Your task to perform on an android device: Go to the direction of the attraction on Google Maps.
Image 0: 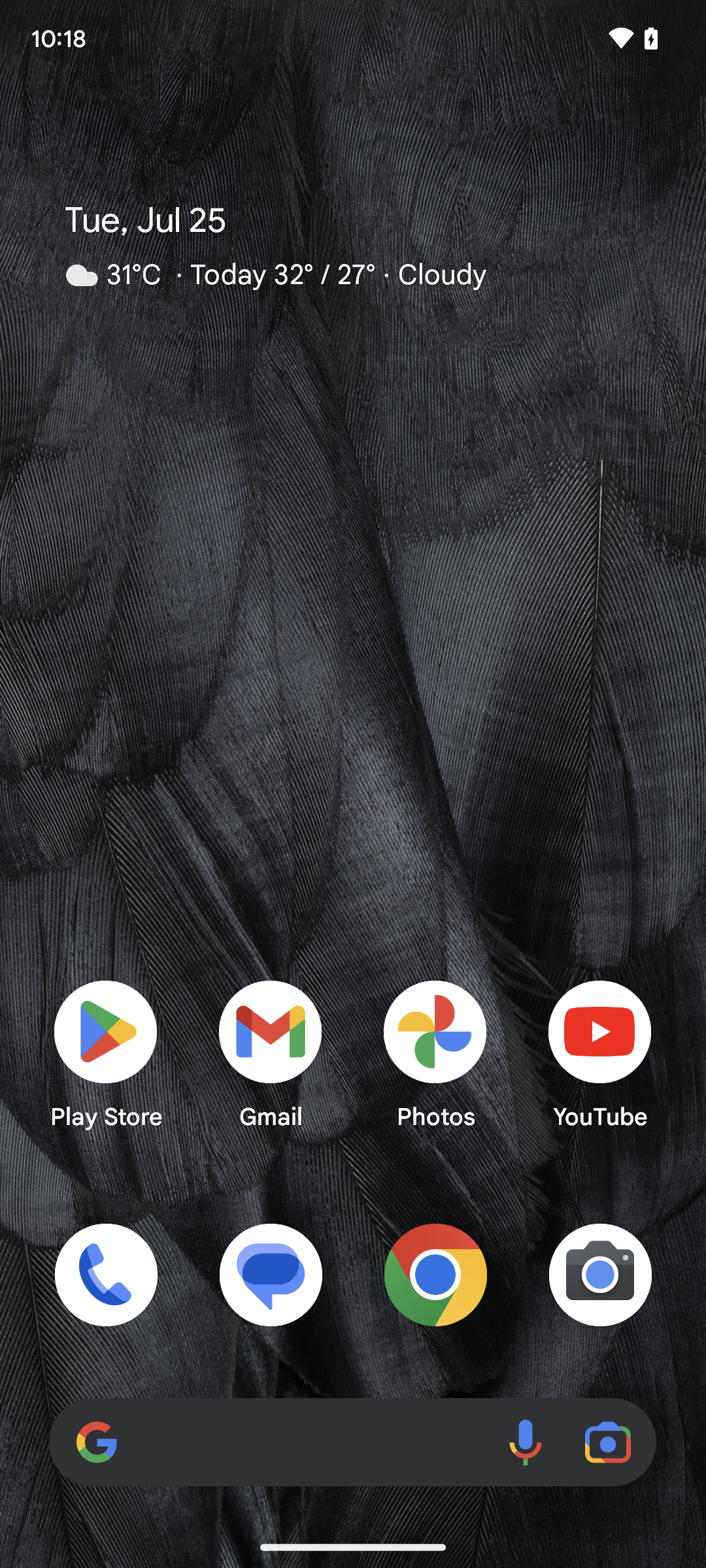
Open Google Map
Step 0: open app "Maps"
Image 1: 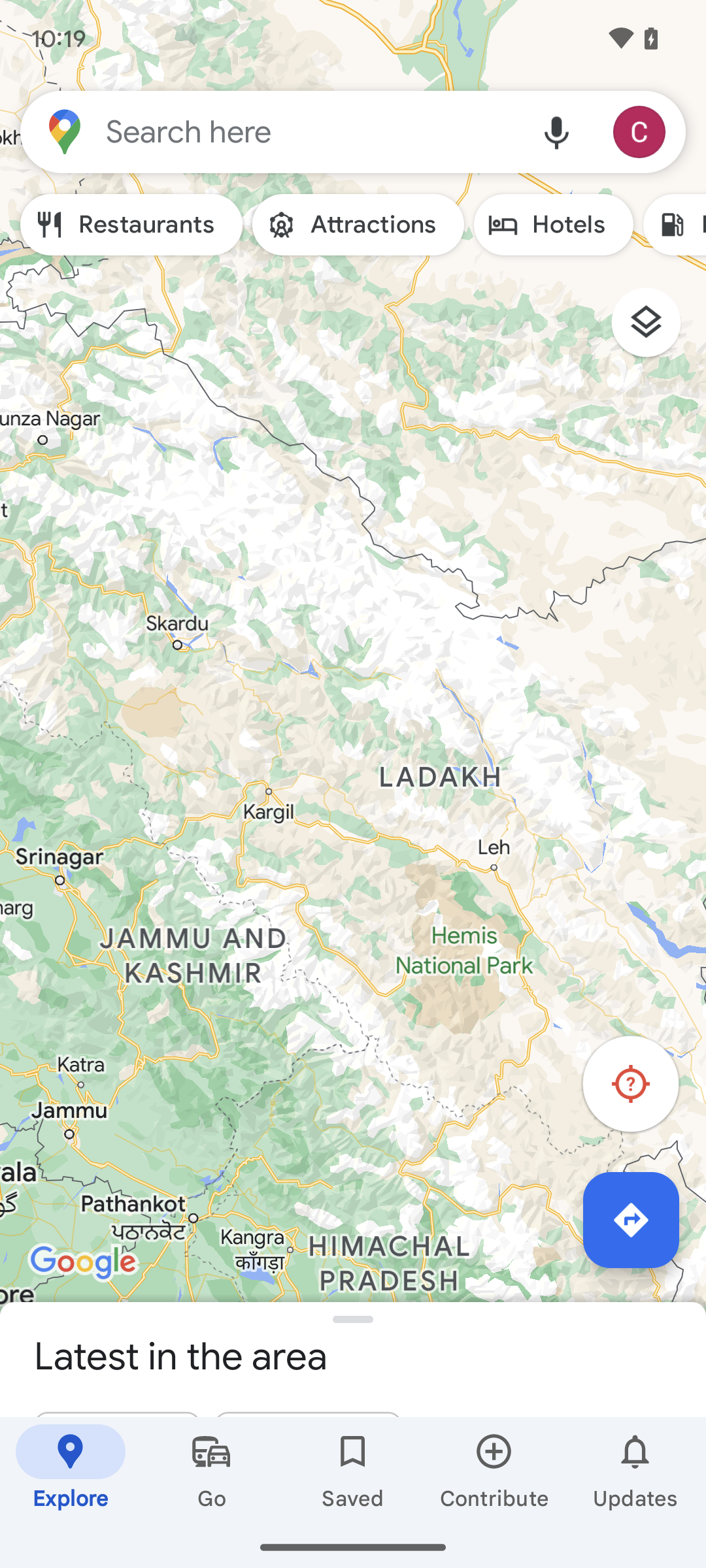
Tap on the attraction present on screen.
Step 1: click (358, 225)
Image 2: 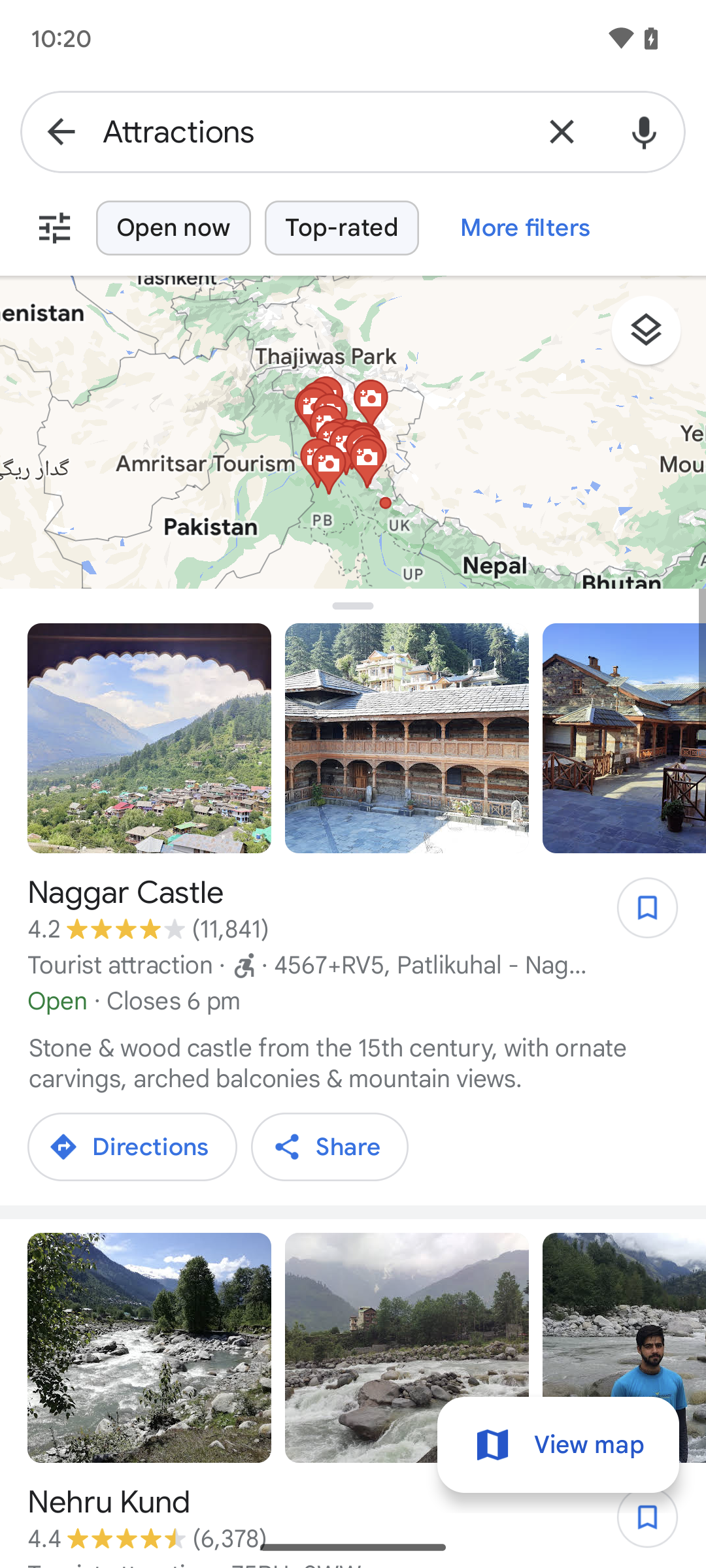
Click on Naggar Castle.
Step 2: click (312, 892)
Image 3: 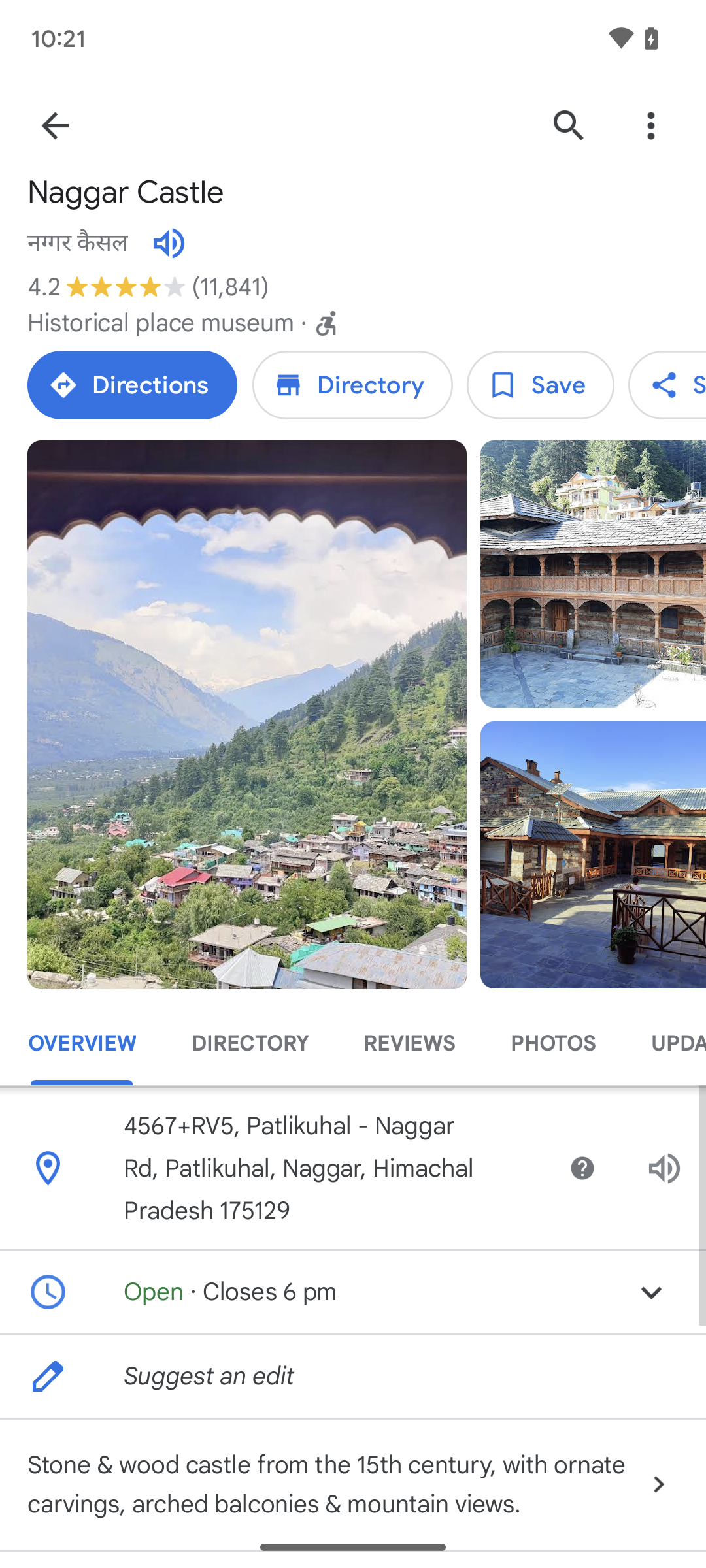
Click on the directions present on the screen.
Step 3: click (132, 385)
Image 4: 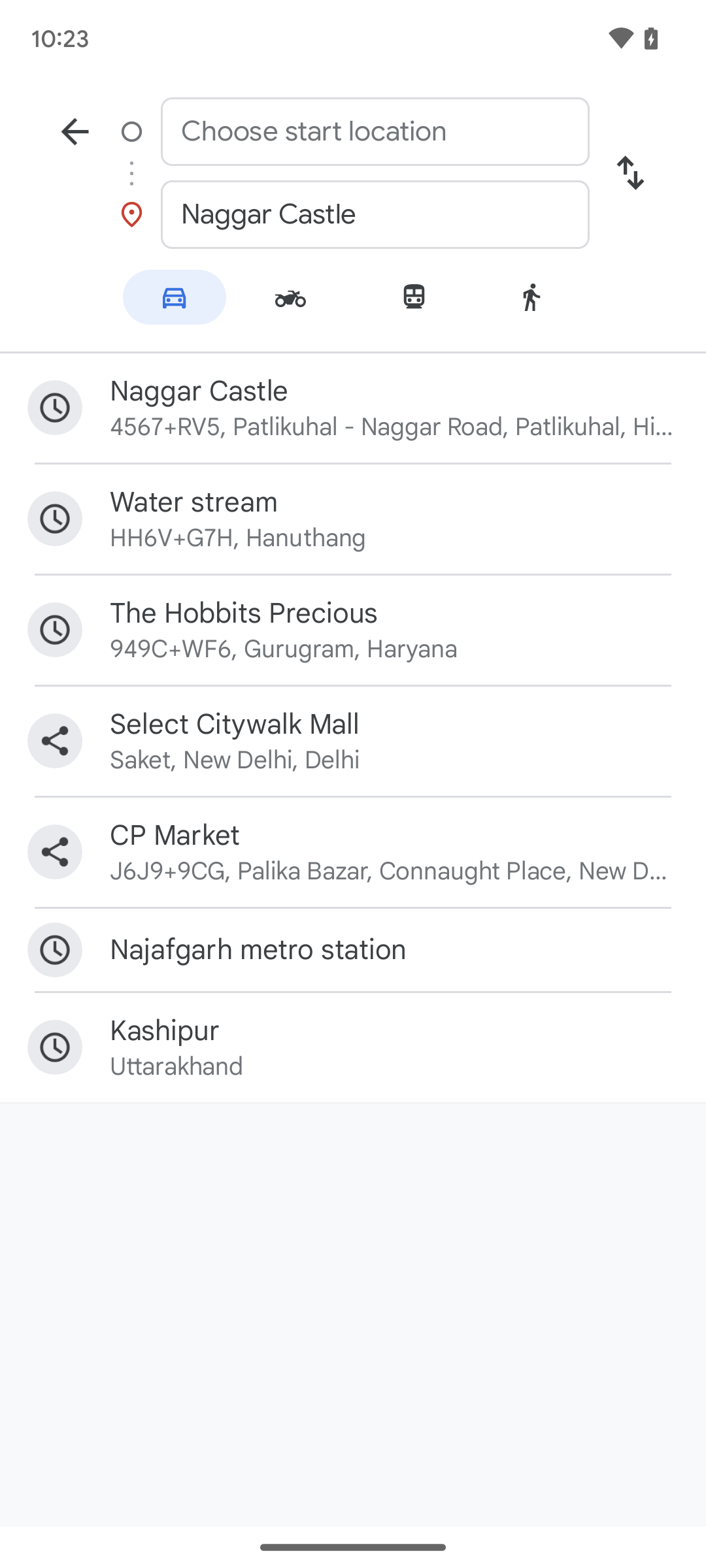
Click on the directions present on the screen.
Step 4: wait